Your task to perform on an android device: Add "Samsung 4K QLED TV" to the cart.
Image 0: 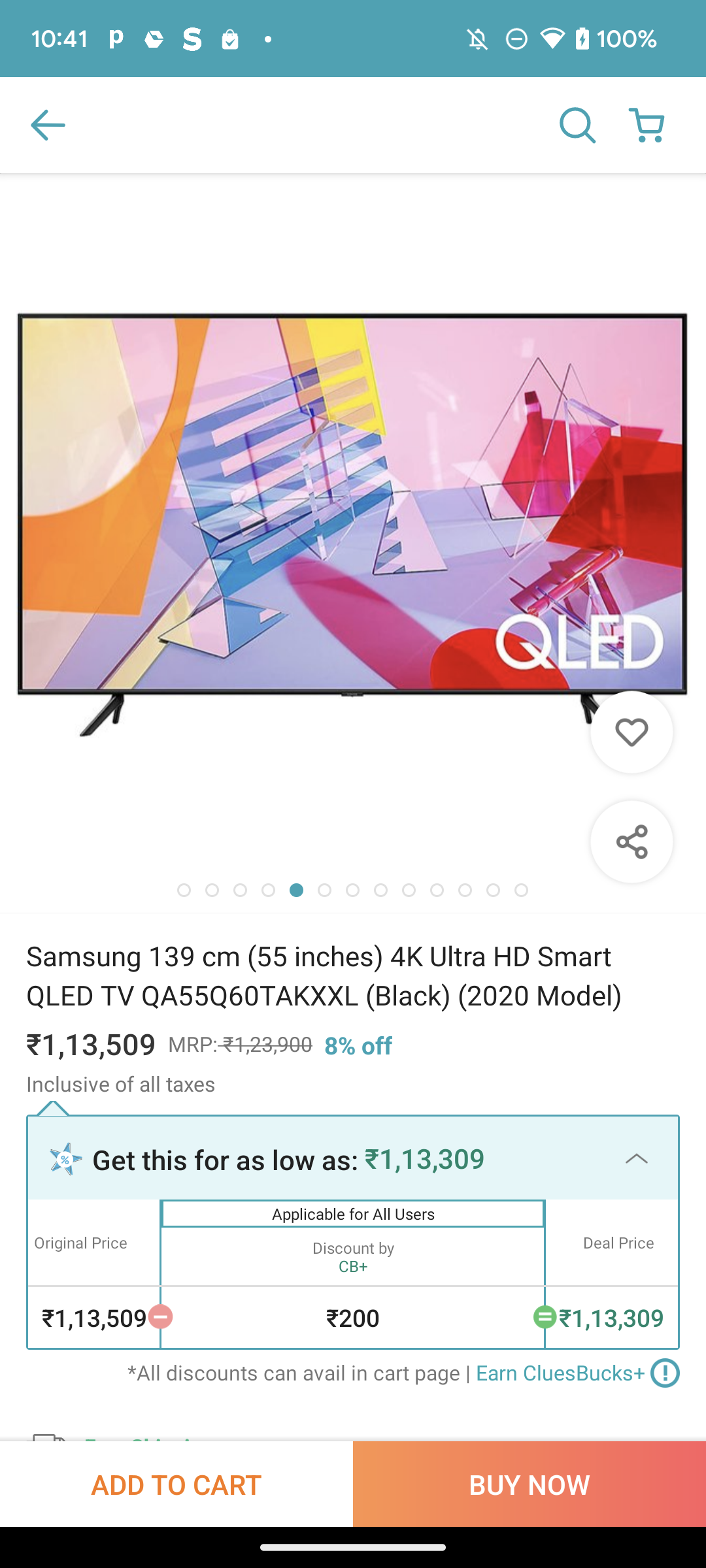
Click on the "Add to Cart" button at the bottom-left of the screen.
Step 0: click (163, 1488)
Image 1: 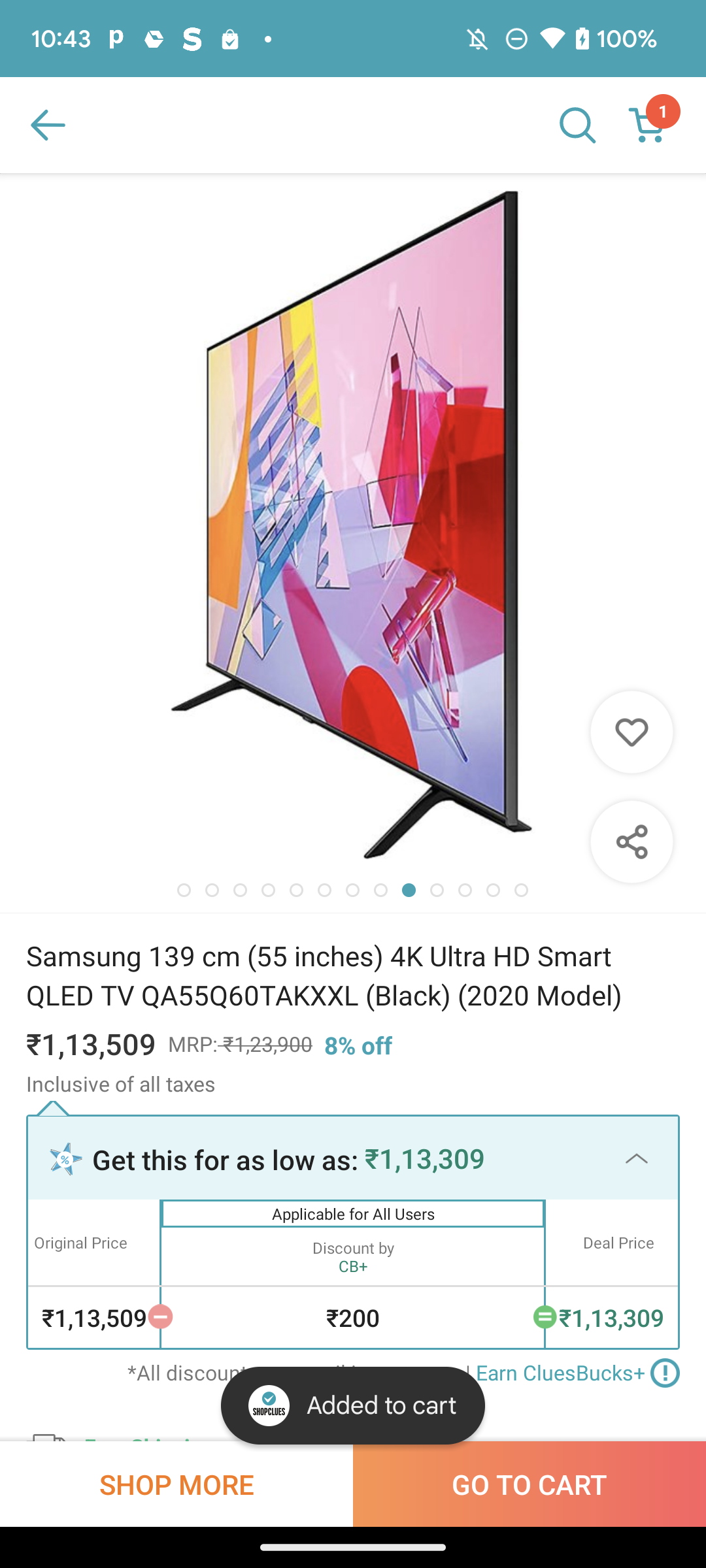
Click on the "Add to Cart" button at the bottom-left of the screen.
Step 1: wait
Image 2: 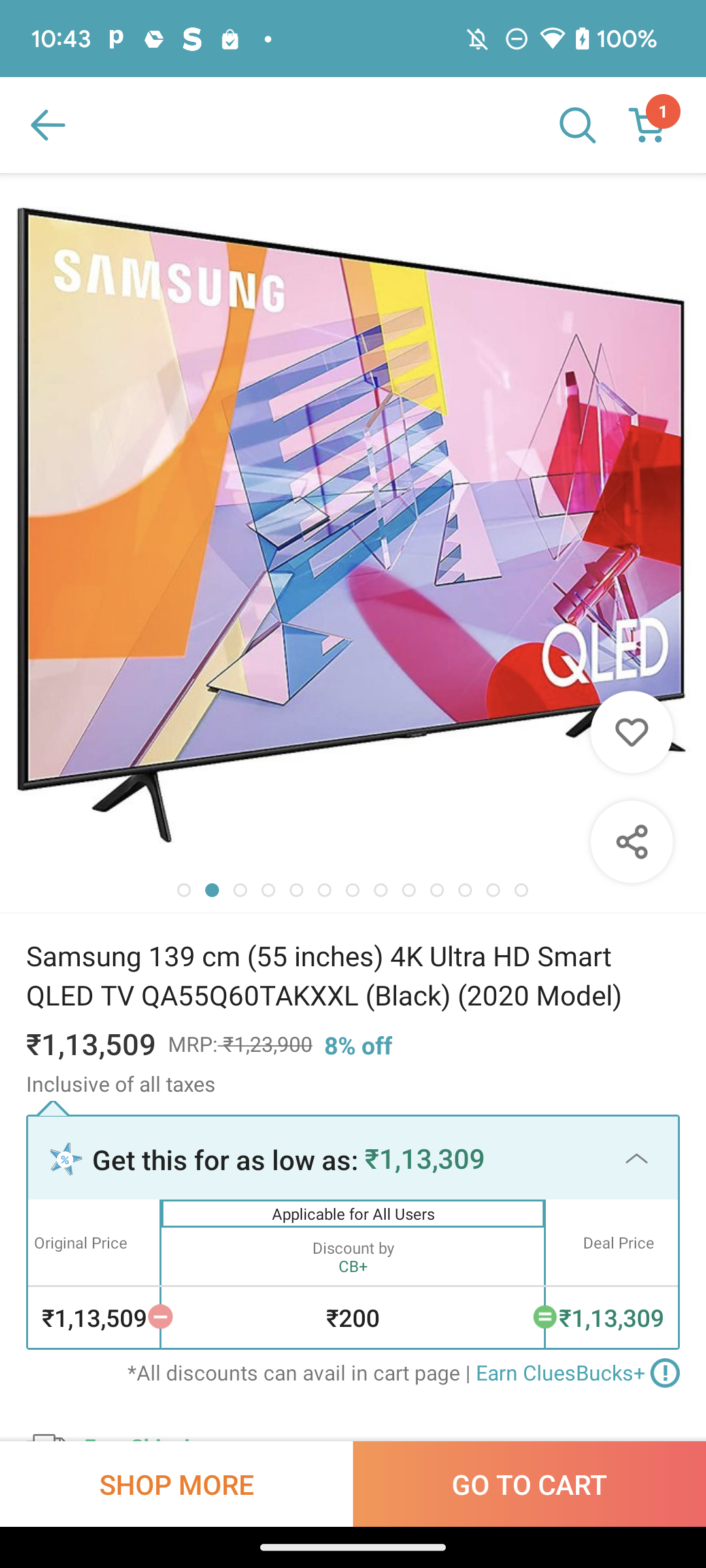
Click on the Cart icon at the top-right of the screen.
Step 2: click (647, 125)